Your task to perform on an android device: View the details of the NIKE Revolution 6 Flyease Running Shoes using the Ajio app.
Image 1: 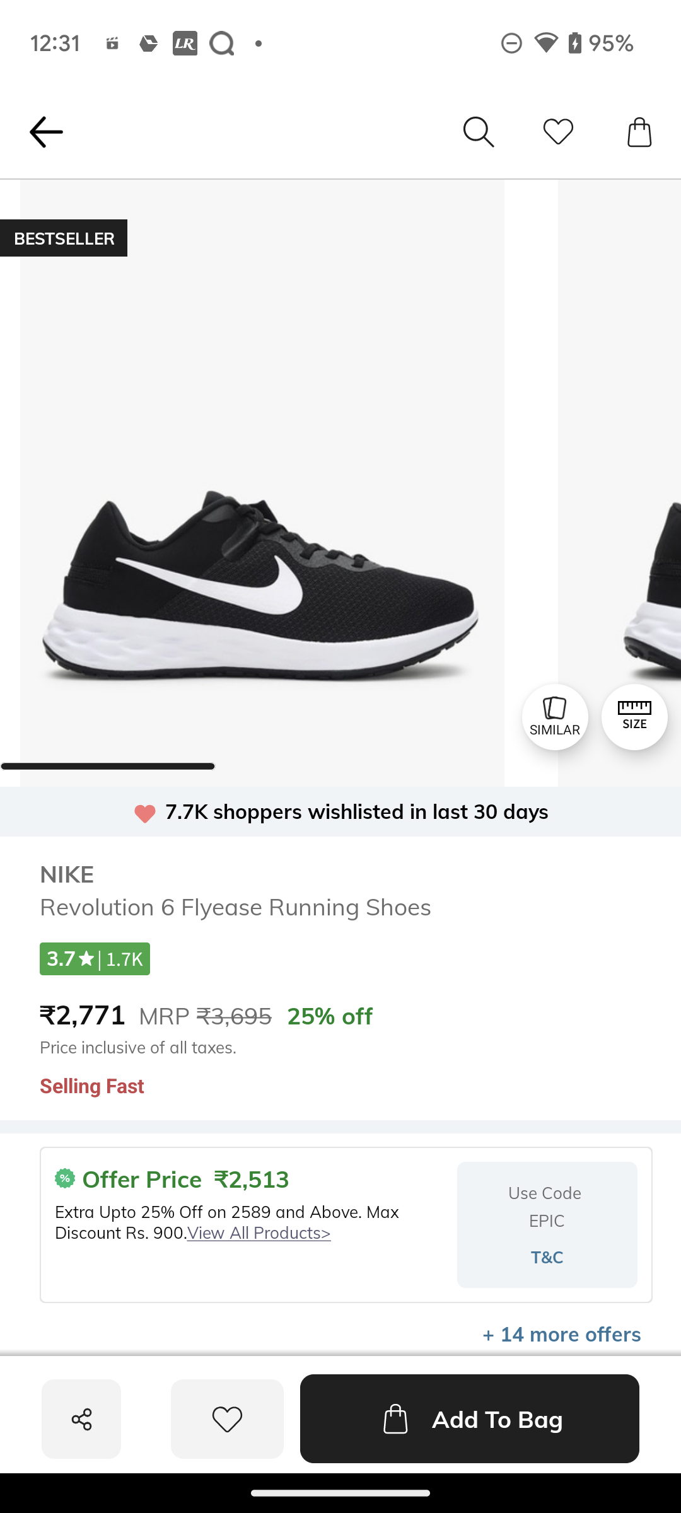
Swipe up for product details
Step 1: scroll down
Image 2: 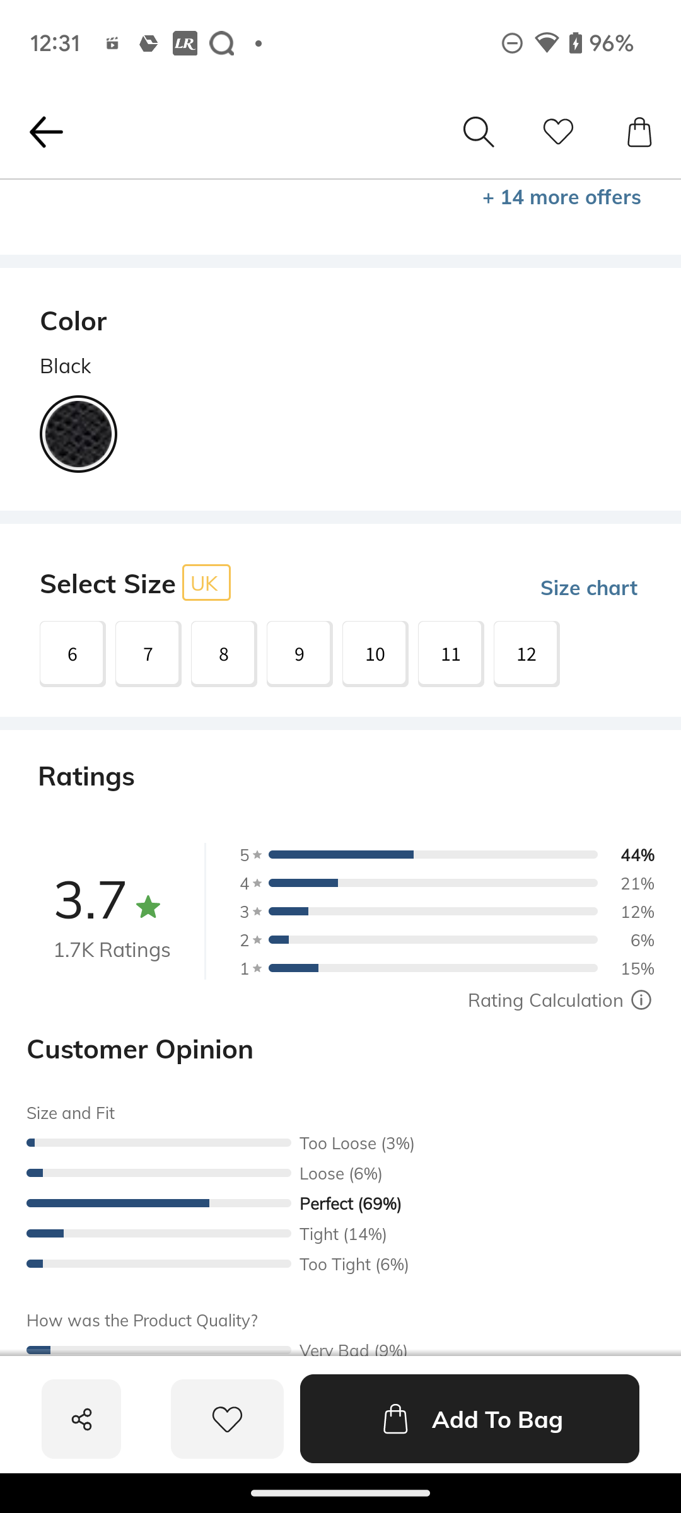
Swipe up for product details
Step 2: scroll down